Your task to perform on an android device: I would like to replace my Kitchen Cabinet as they are not looking good, Search for Kitchen cabinets in the Flipkart app.
Image 0: 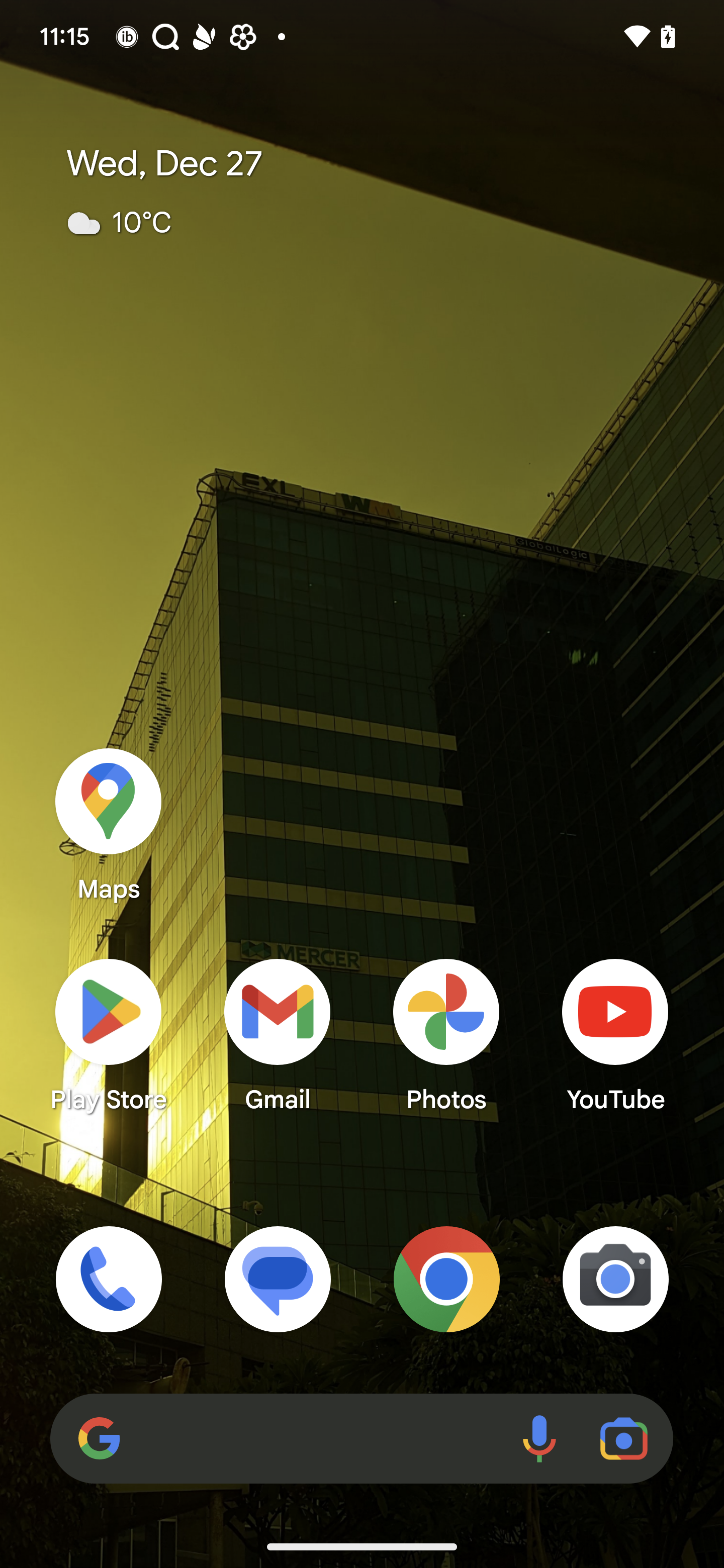
Open Flipkart app
Step 0: open app "Flipkart"
Image 1: 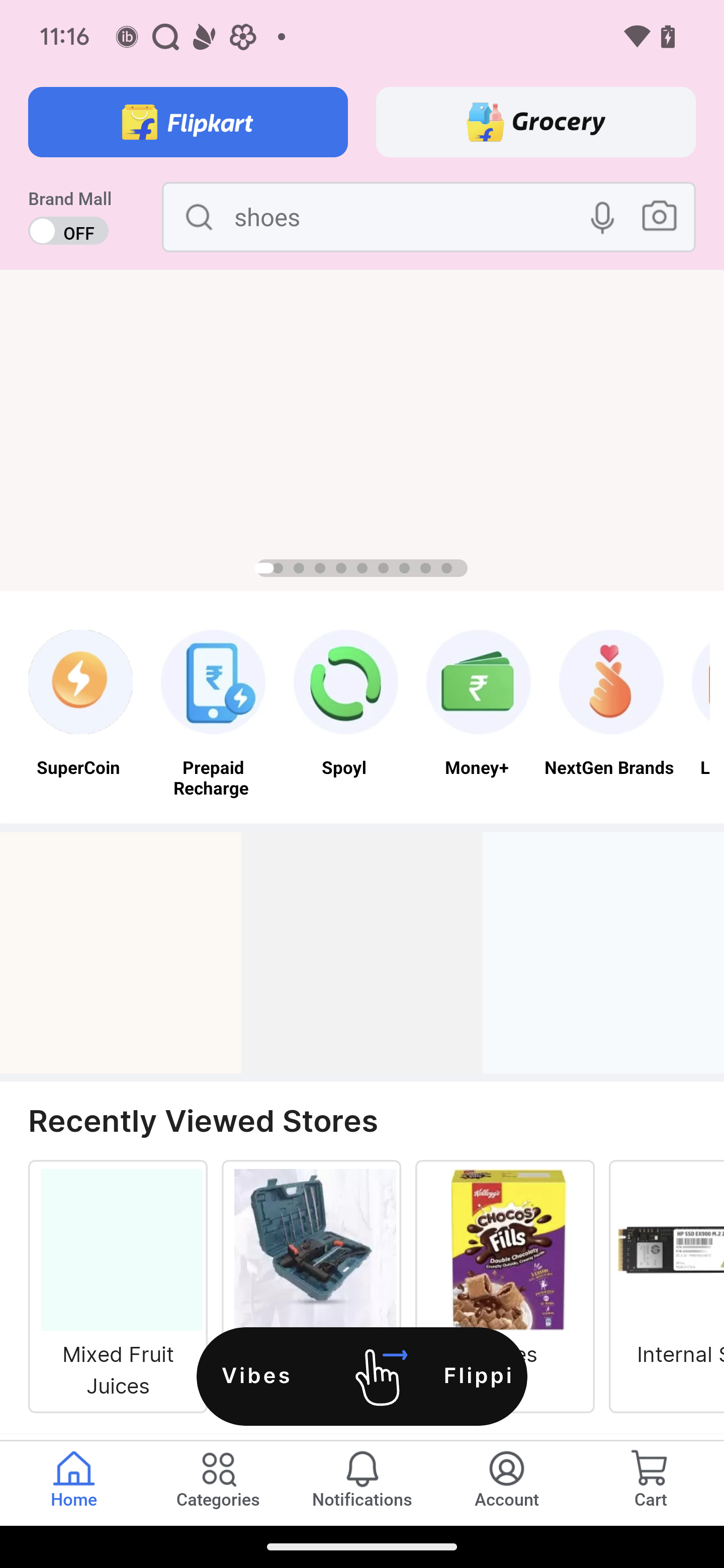
Click on the search bar
Step 1: click (541, 216)
Image 2: 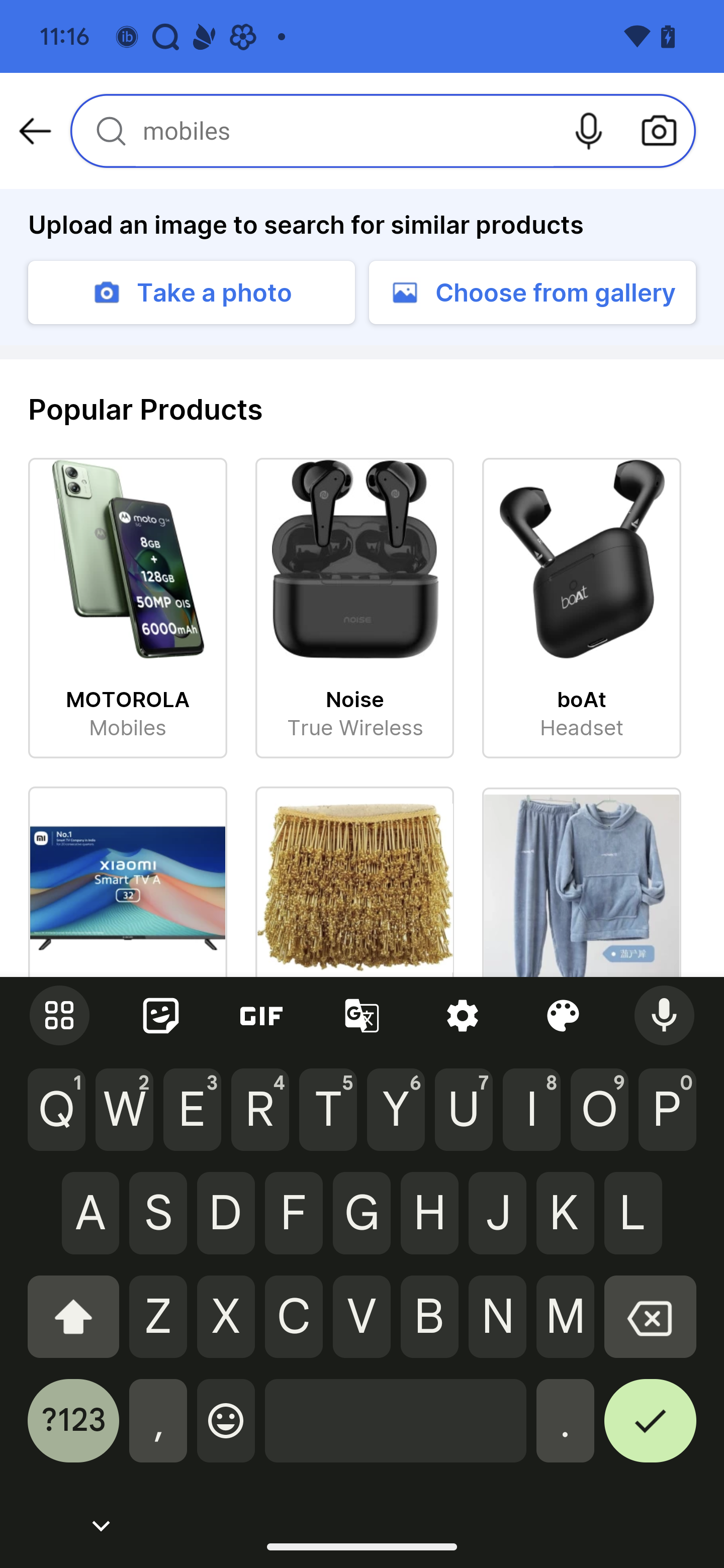
Type Kitchen cabinets in the search tab
Step 2: type "Kitchen Cabinets"
Image 3: 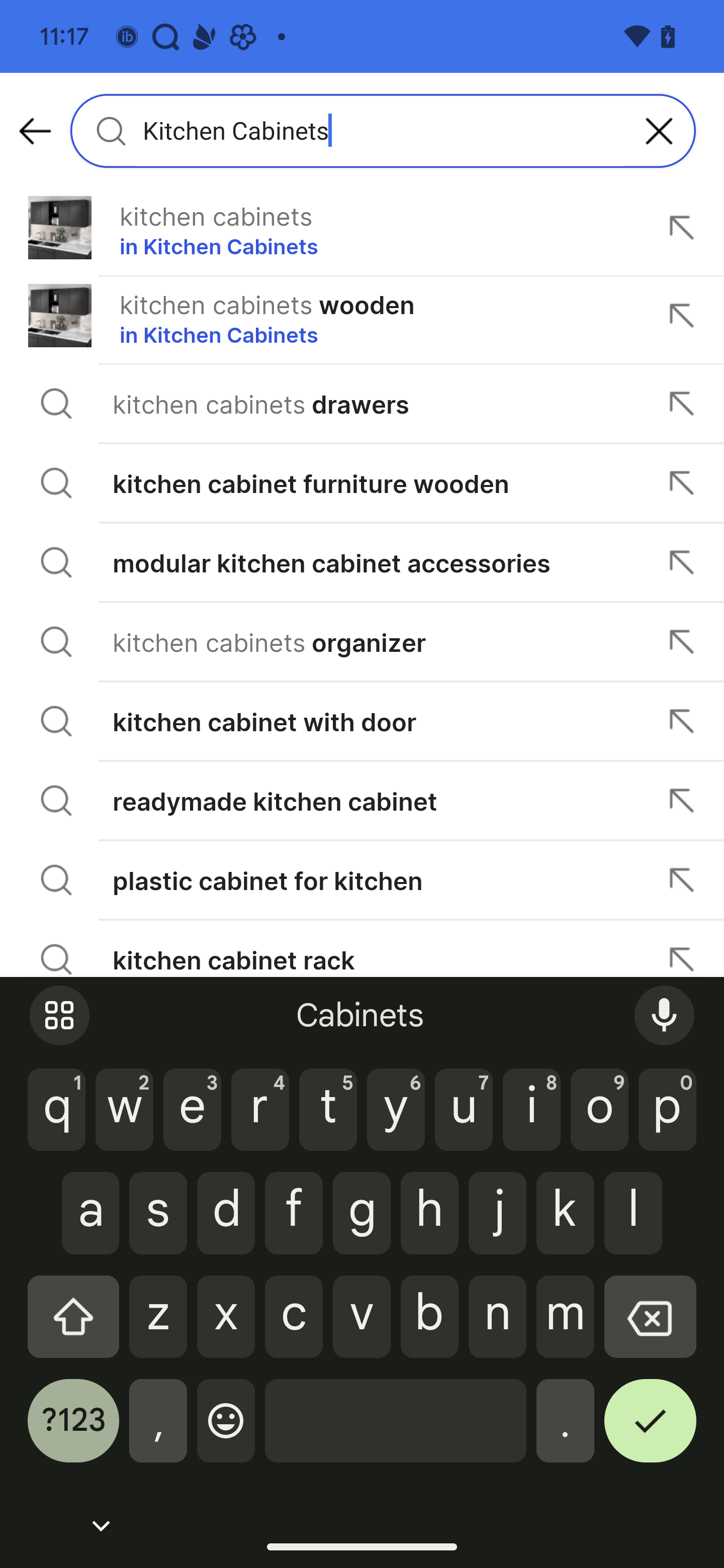
Click on the Suggestion
Step 3: click (219, 216)